Your task to perform on an android device: I am planning to go hiking this weekend; therefore, I would like to browse hiking equipment on the Amazon app.
Image 0: 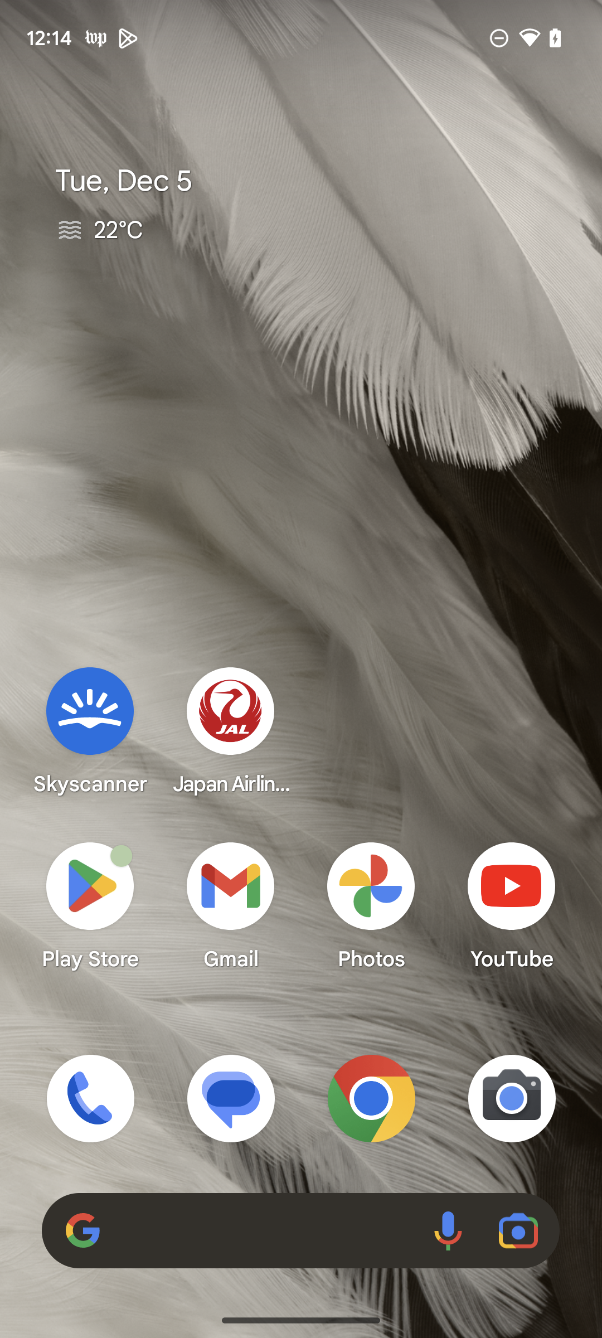
Open amazon app
Step 0: open app "Amazon"
Image 1: 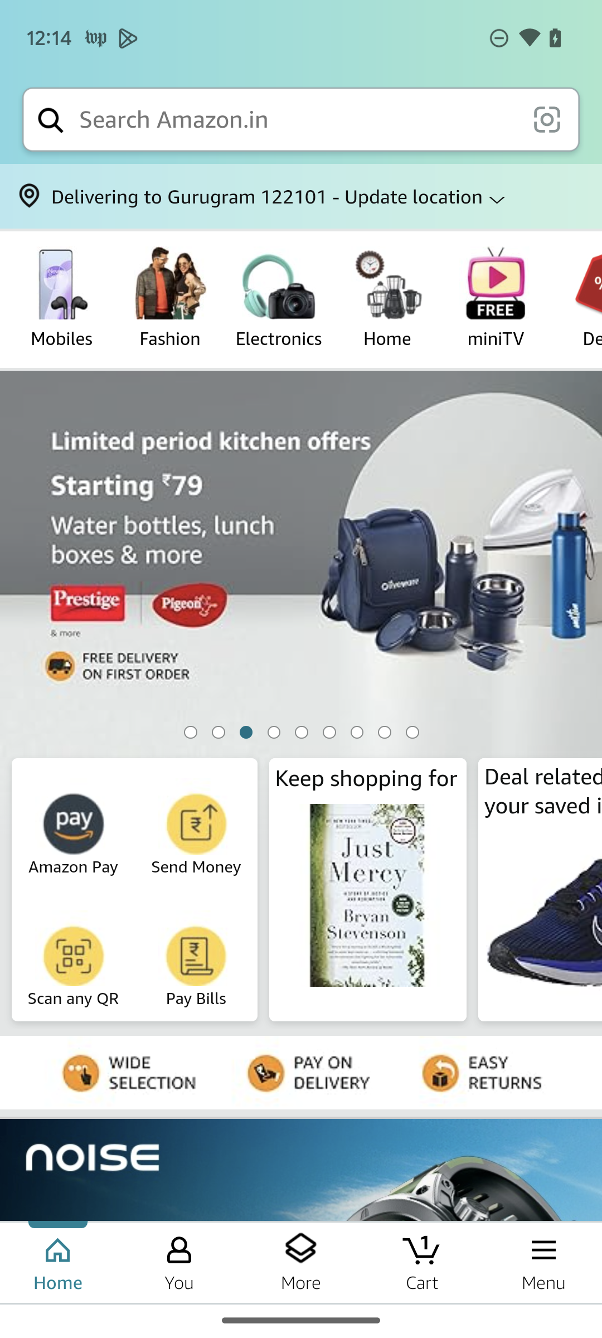
Click on the search box
Step 1: click (297, 119)
Image 2: 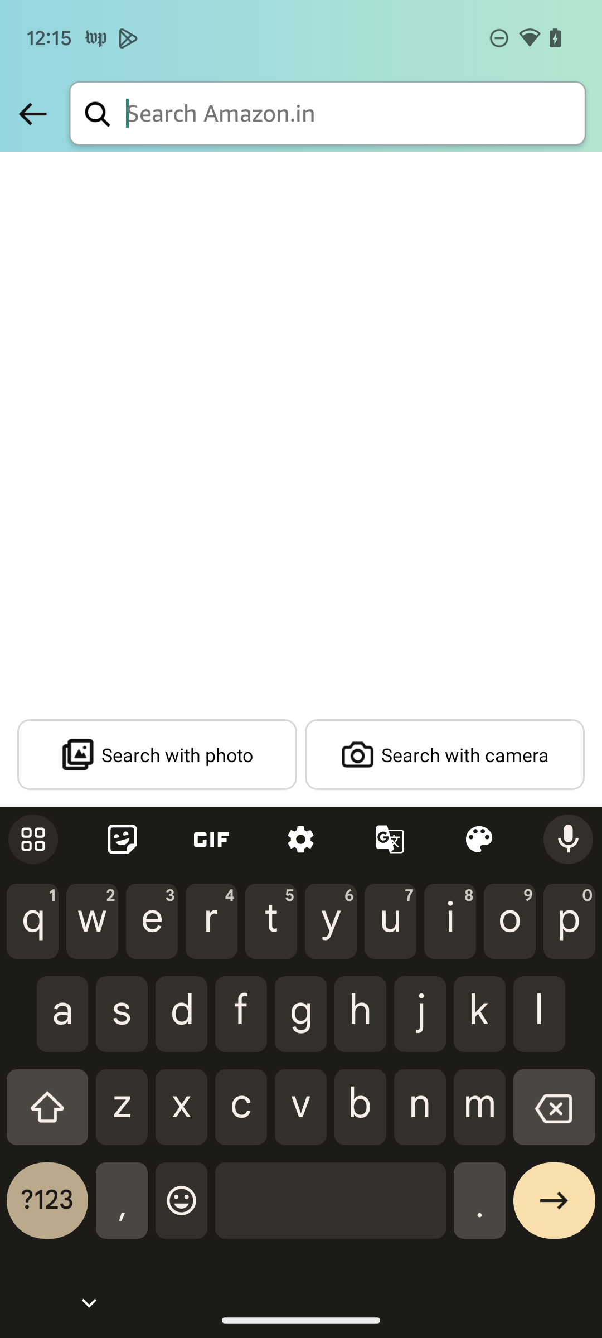
Type Hiking equipment
Step 2: type "Hiking equipment"
Image 3: 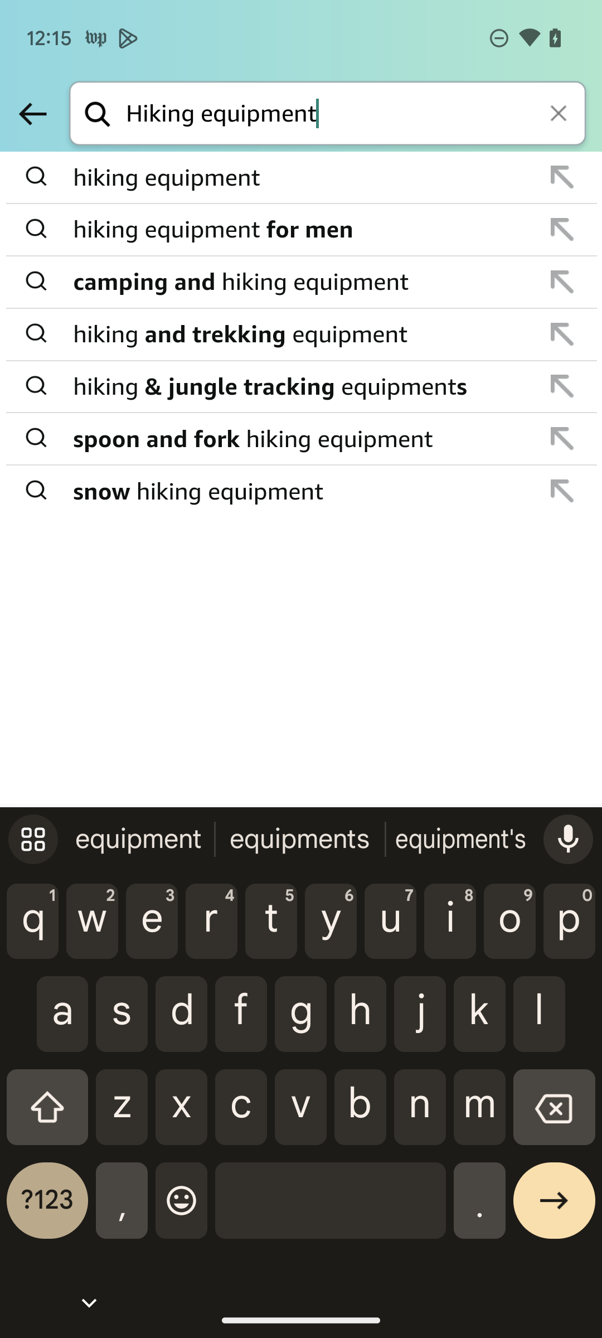
Select second search item
Step 3: click (302, 230)